Your task to perform on an android device: I have the file Agent 2 saved on google drive and would like to download it so that I can quickly access it while offline. 
Image 0: 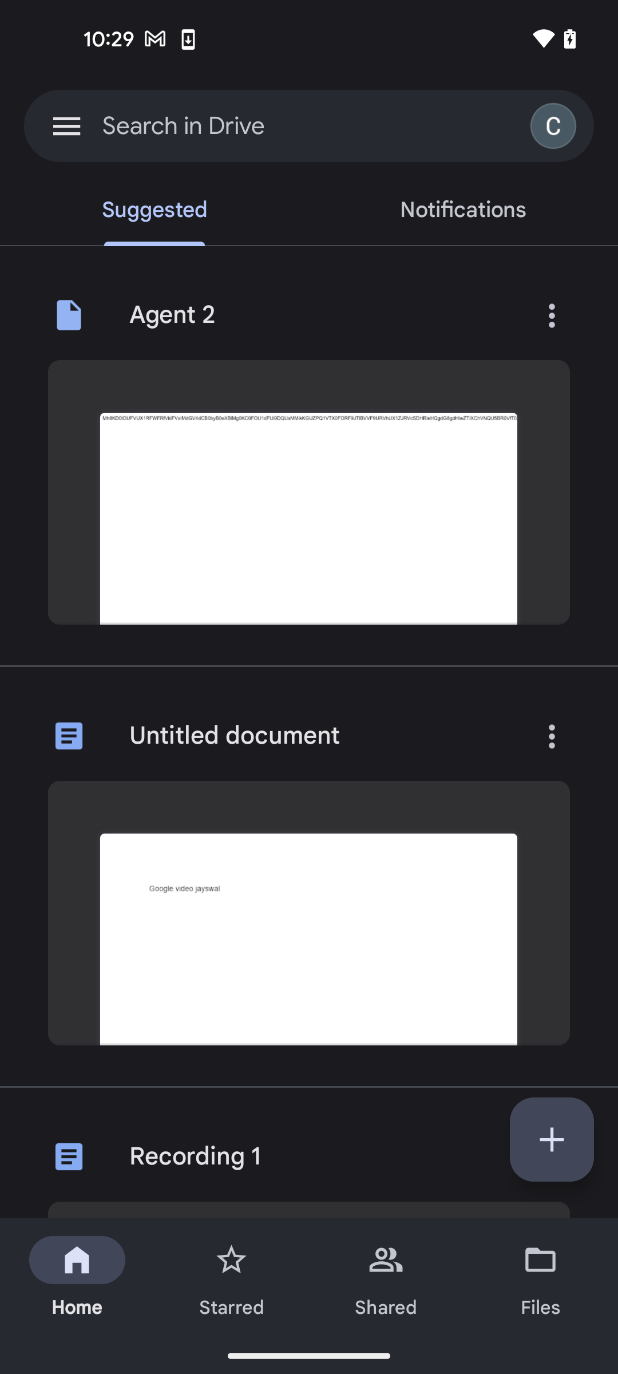
click on the three dots of Agent 2 file
Step 0: click (552, 315)
Image 1: 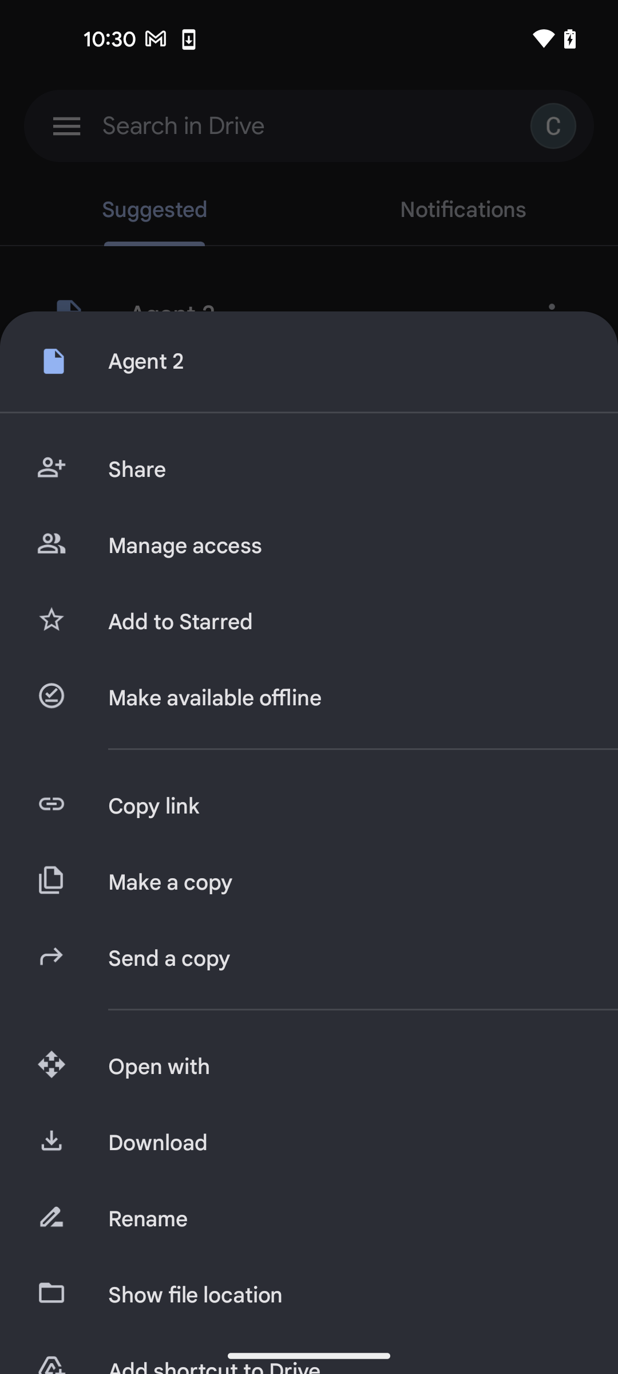
click on the Download option
Step 1: click (344, 1143)